Your task to perform on an android device: I completed the first phase of yoga, and now I want to start the second phase of yoga, so reset the stopwatch in the Clock app to prepare the stopwatch to track the time for the second phase of yoga.
Image 0: 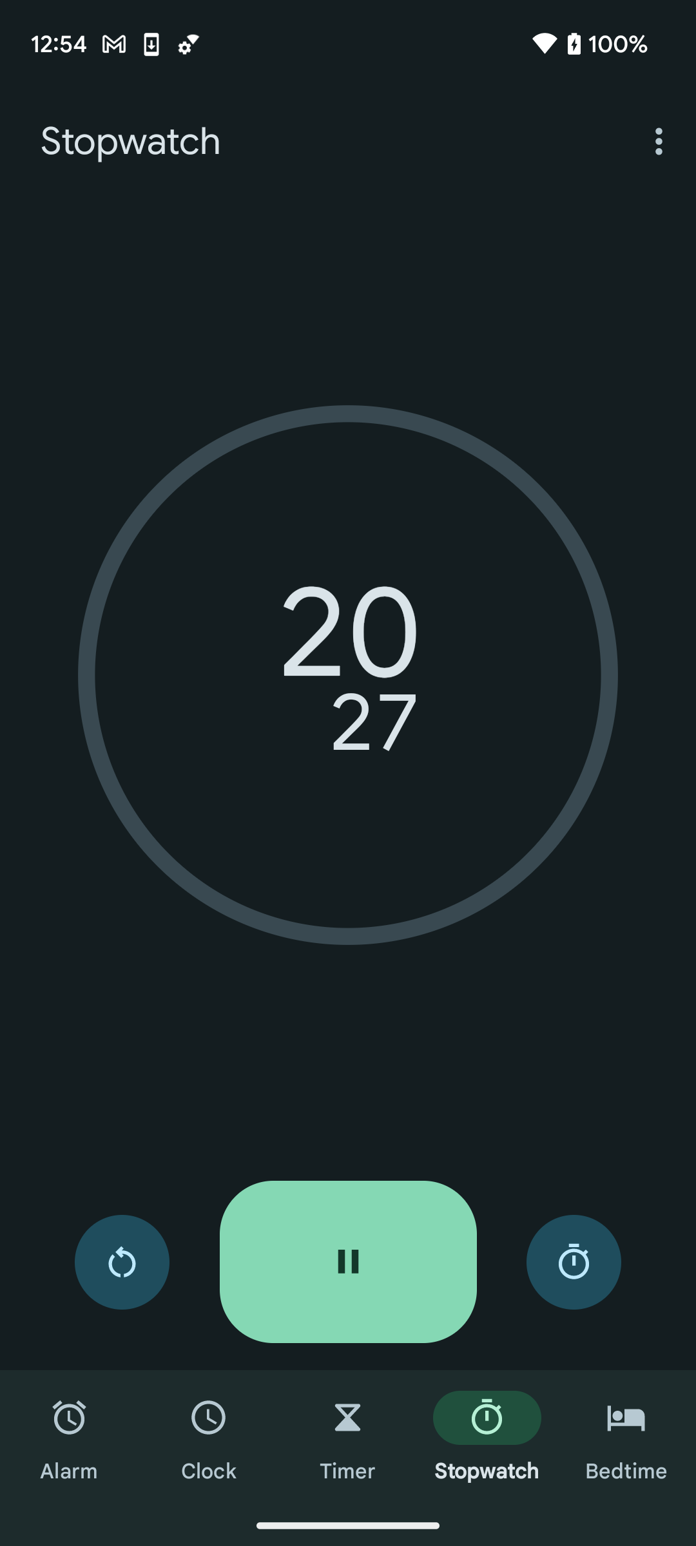
Click on the reset button to reset the stopwatch.
Step 0: click (122, 1262)